Your task to perform on an android device: Look for the wrench sets under the wrench category of the Amazon app.
Image 0: 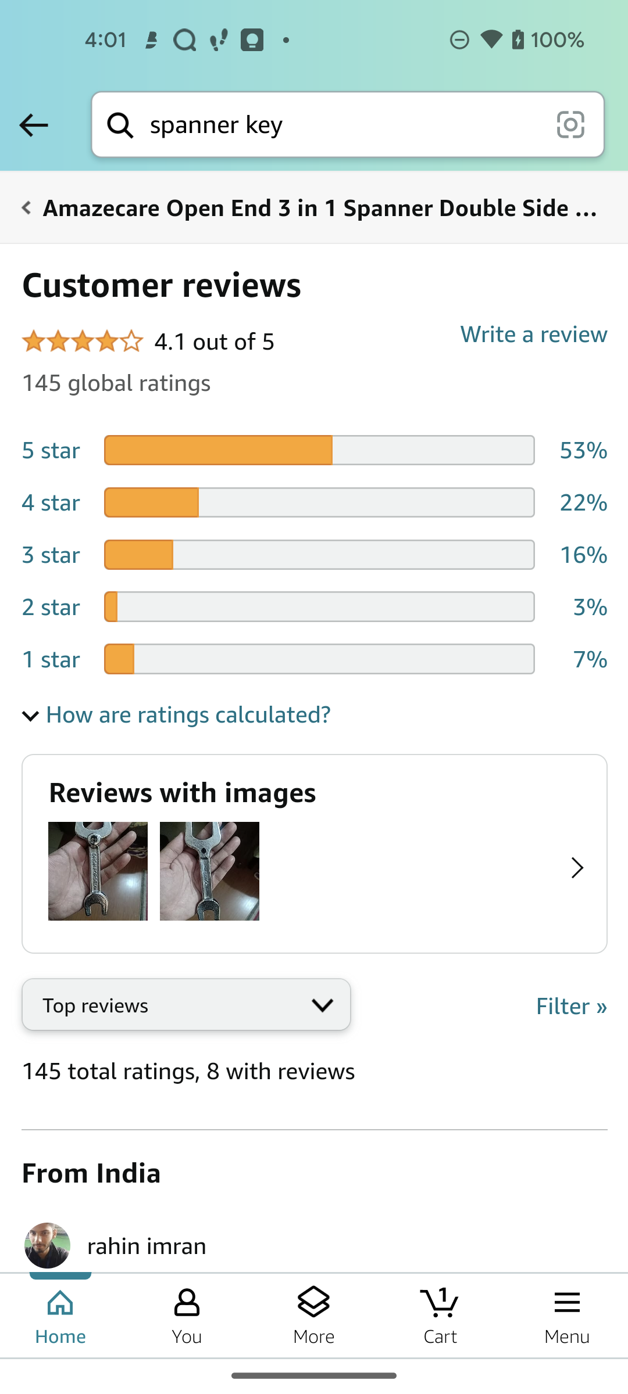
Go back to the previous page 
Step 0: press back button
Image 1: 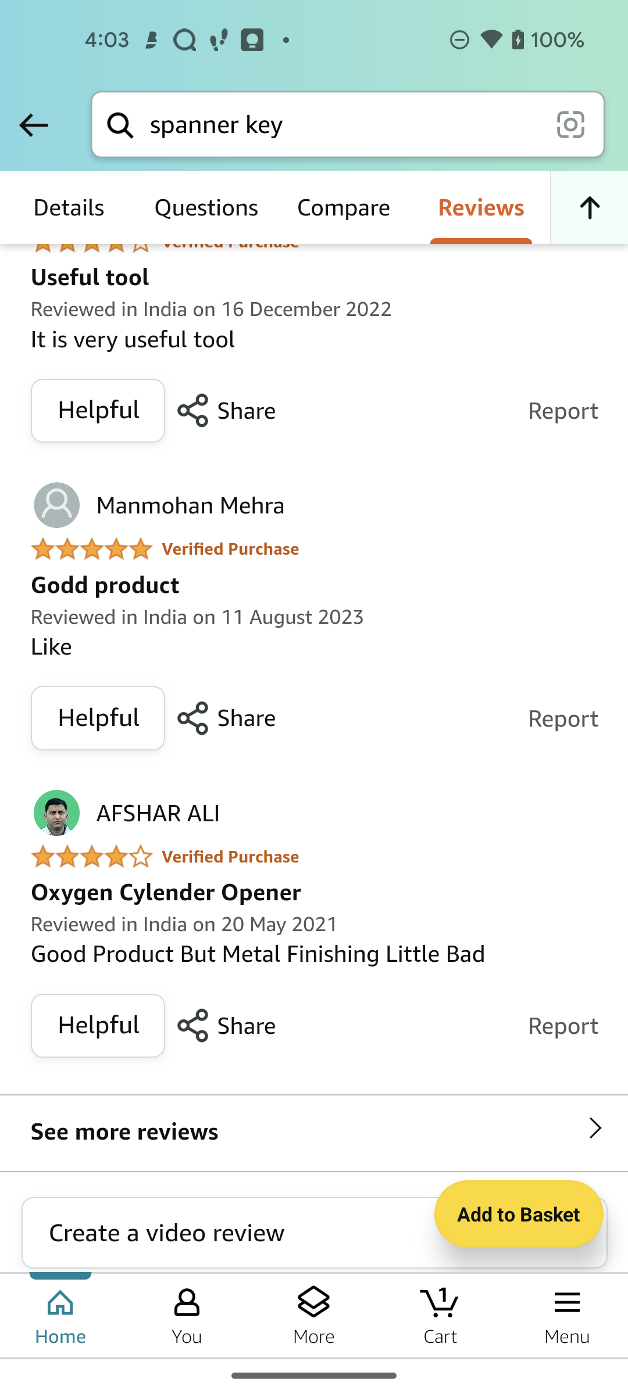
Go back to the previous page
Step 1: press back button
Image 2: 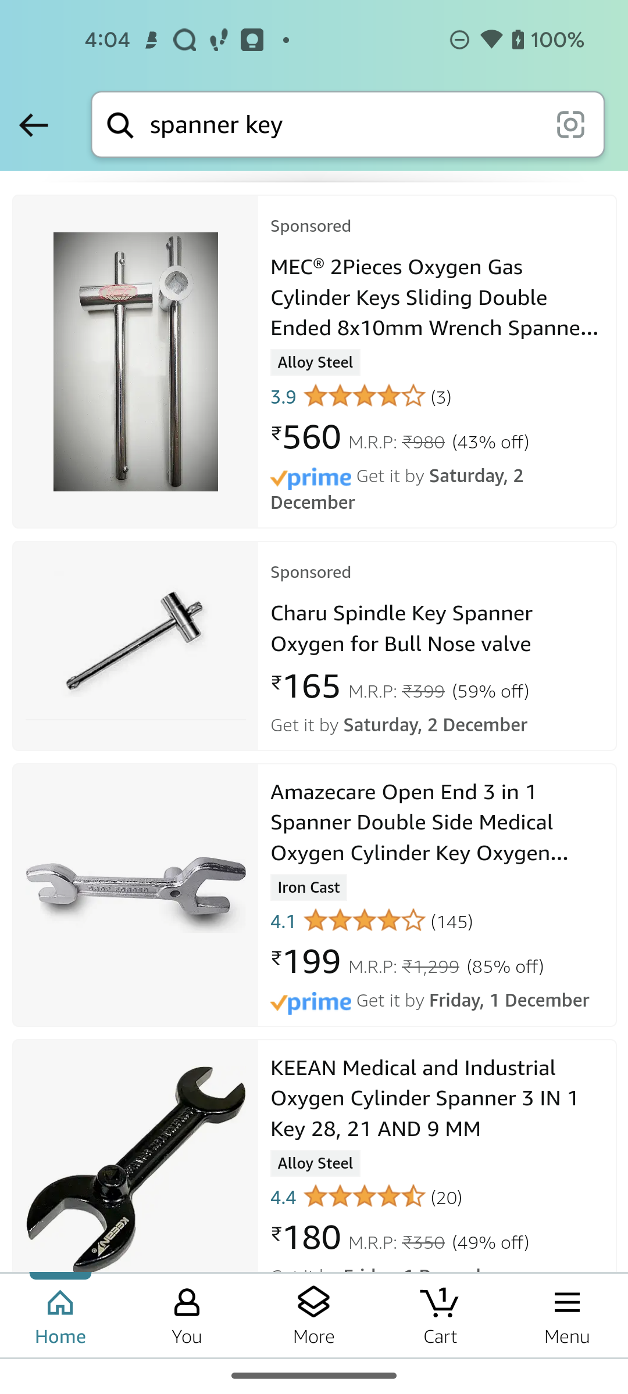
Swipe down 
Step 2: scroll up
Image 3: 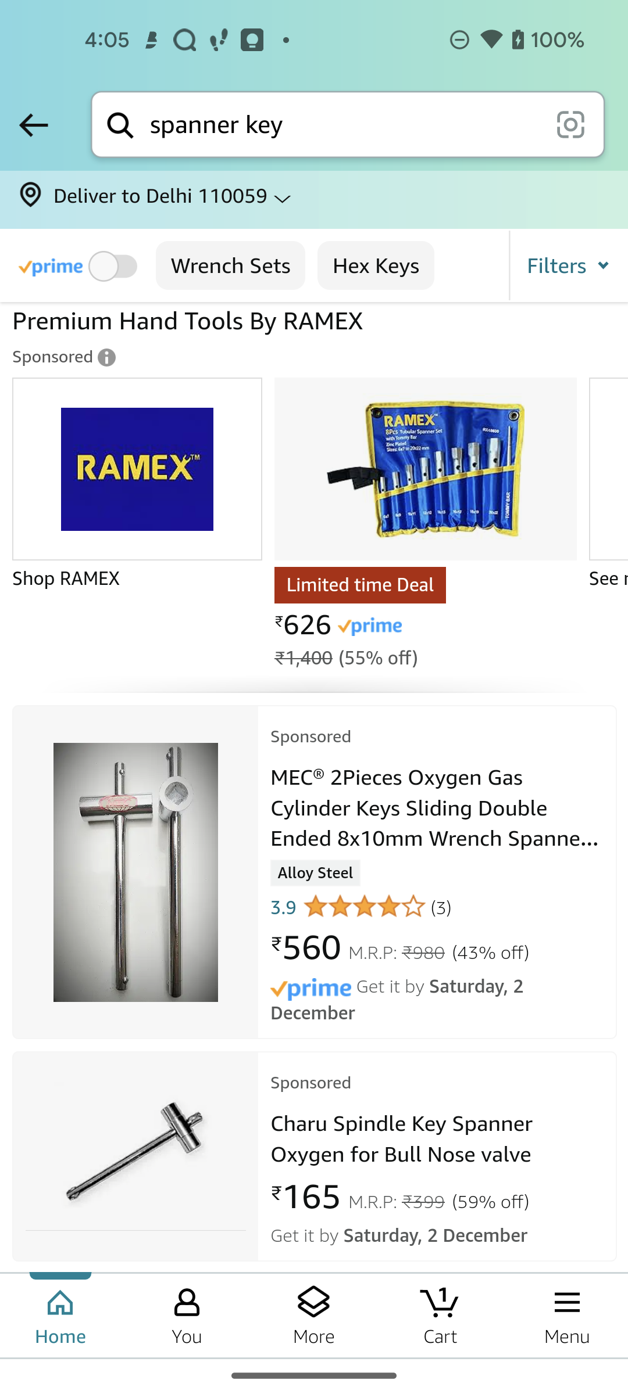
Click on the filters options
Step 3: click (568, 265)
Image 4: 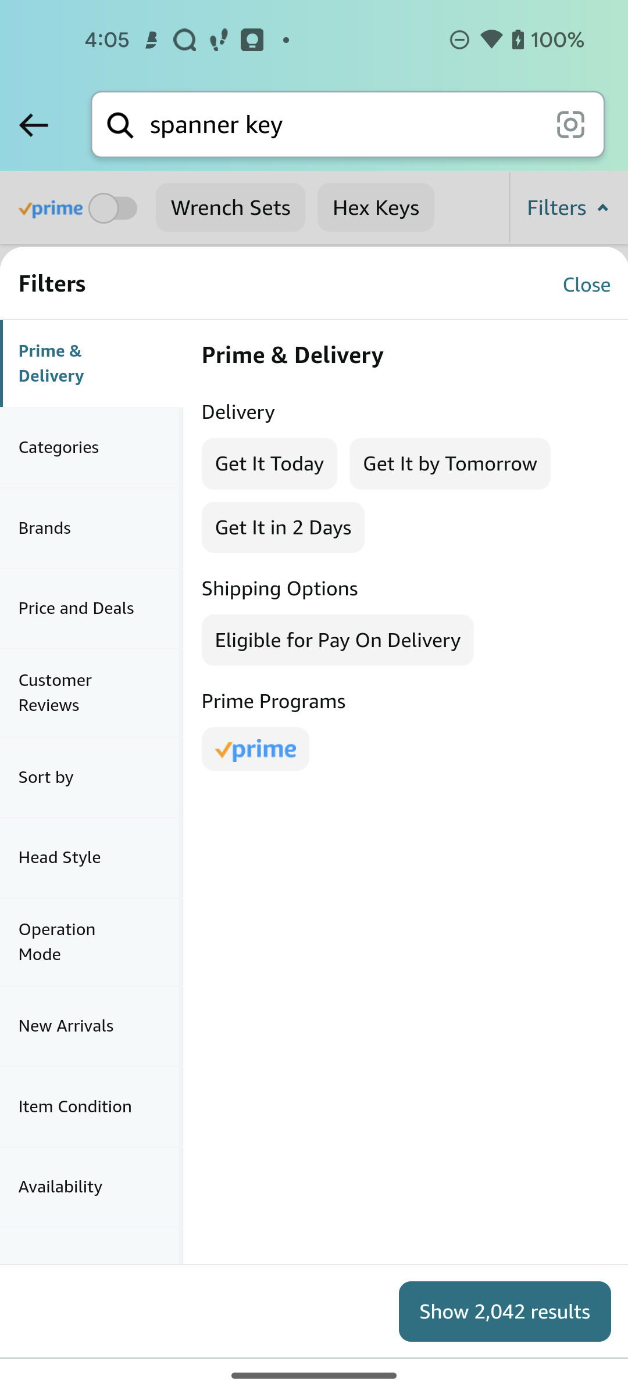
Click on the categories
Step 4: click (91, 447)
Image 5: 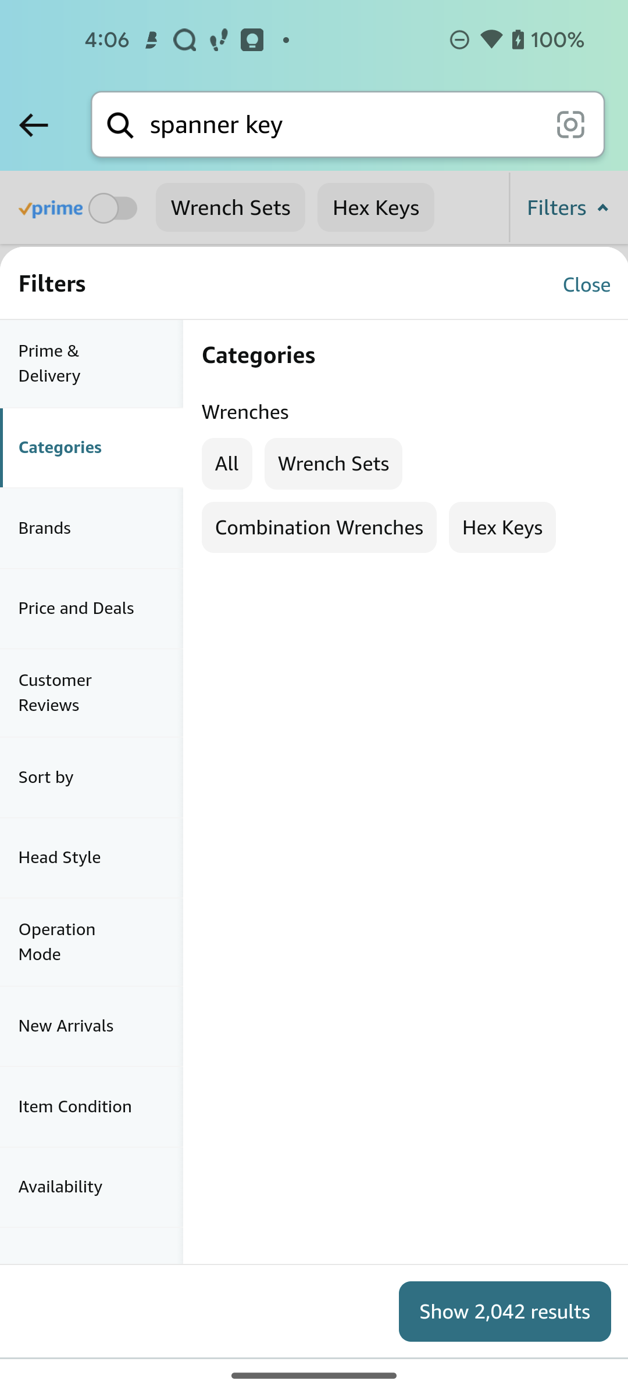
Select wrench sets
Step 5: click (333, 463)
Image 6: 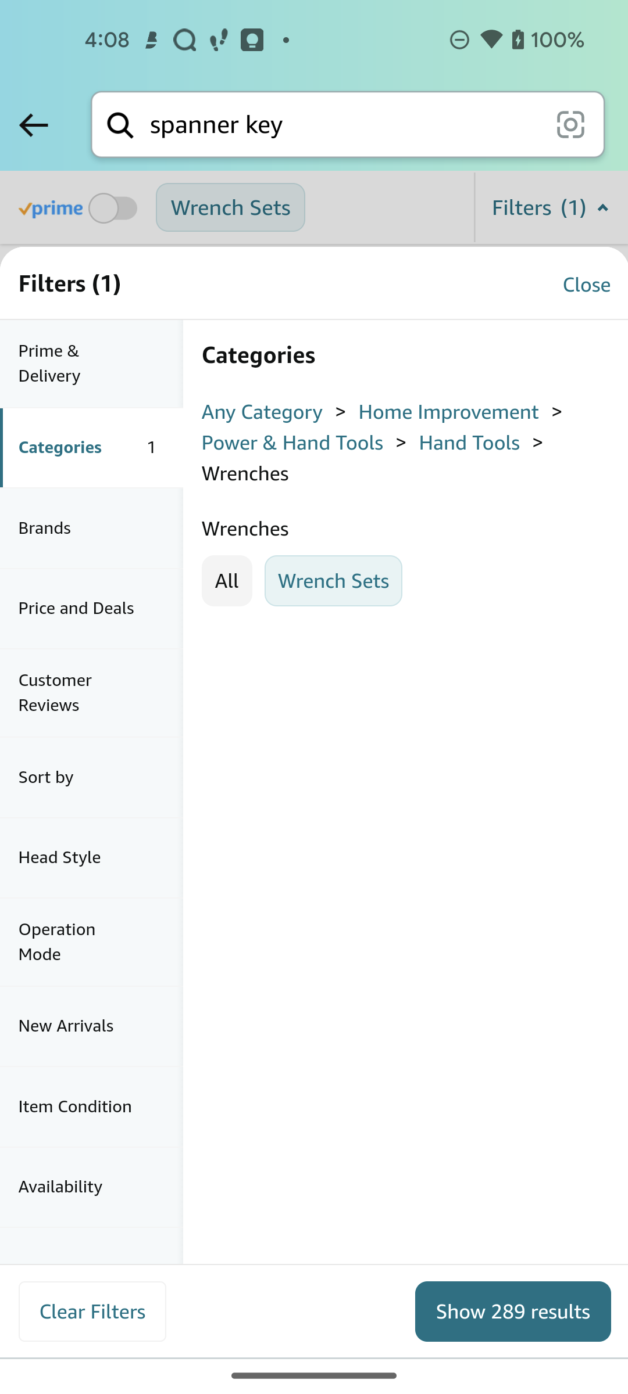
Click on the show 289 results at the bottom right corner of the screen
Step 6: click (513, 1310)